Your task to perform on an android device: To get the clear voice recordings Change the sound recording quality from Medium to High on the Easy Voice Recorder app.
Image 0: 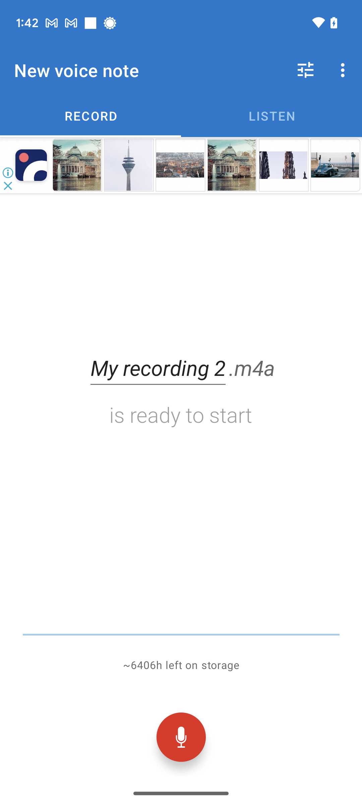
Click on the three dot menu at the top-right of the screen.
Step 0: click (344, 70)
Image 1: 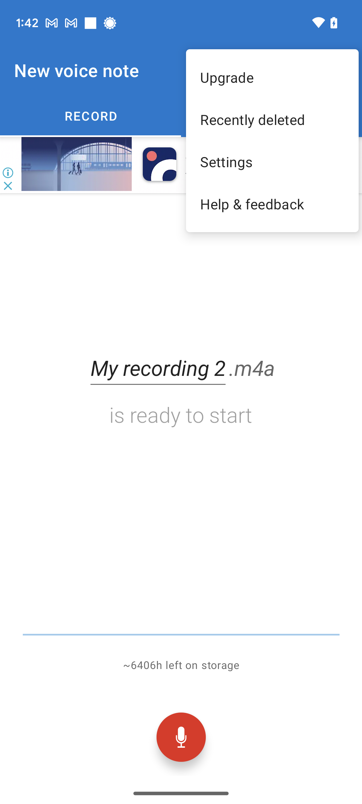
Click on Settings tab.
Step 1: click (272, 161)
Image 2: 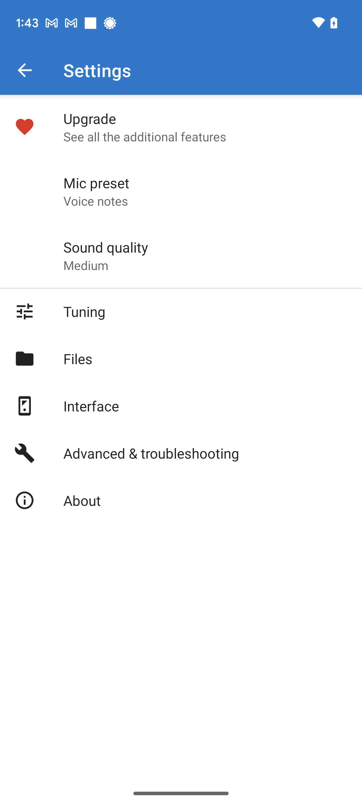
Click on the Sound quality tab.
Step 2: click (205, 255)
Image 3: 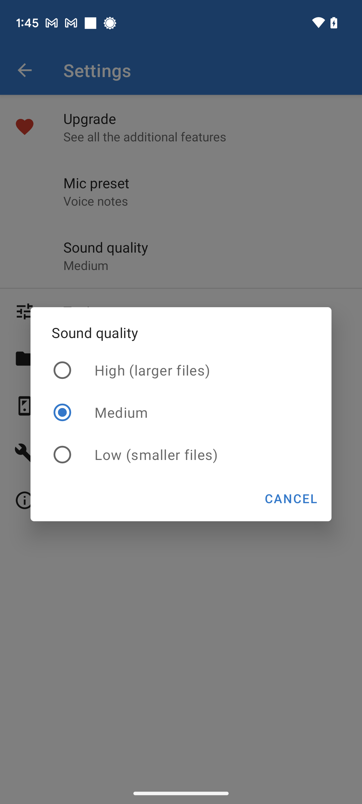
Set the sound quality to high.
Step 3: click (181, 370)